Your task to perform on an android device: My son told me that before purchasing any product online, read all reviews of this product to learn about the user experience with this product, so view reviews of the Zarco Adult Bike Helmet Lightweight in the desertcart app.
Image 0: 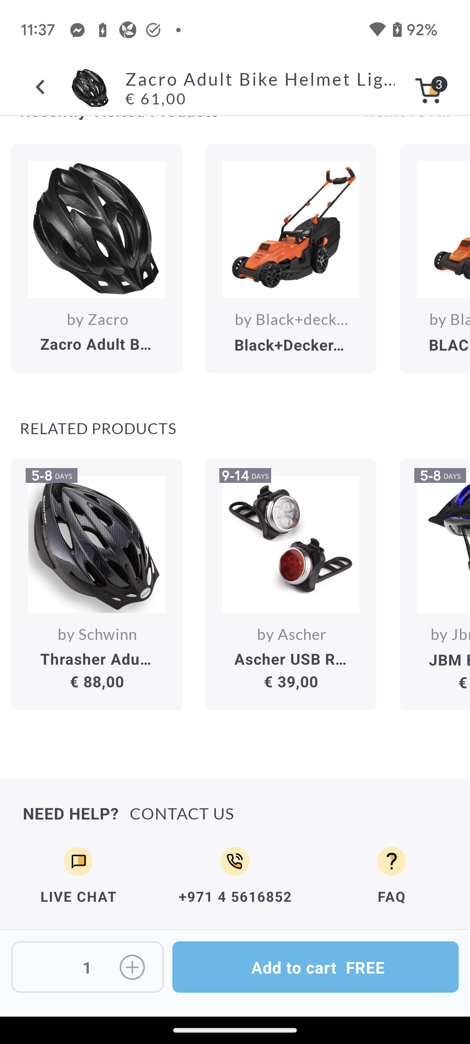
Scroll up to view the review section of this helmet.
Step 0: scroll up